Your task to perform on an android device: I'm looking for the portable standing desk for me, so apply the category filter and look for the portable standing desk for me.
Image 0: 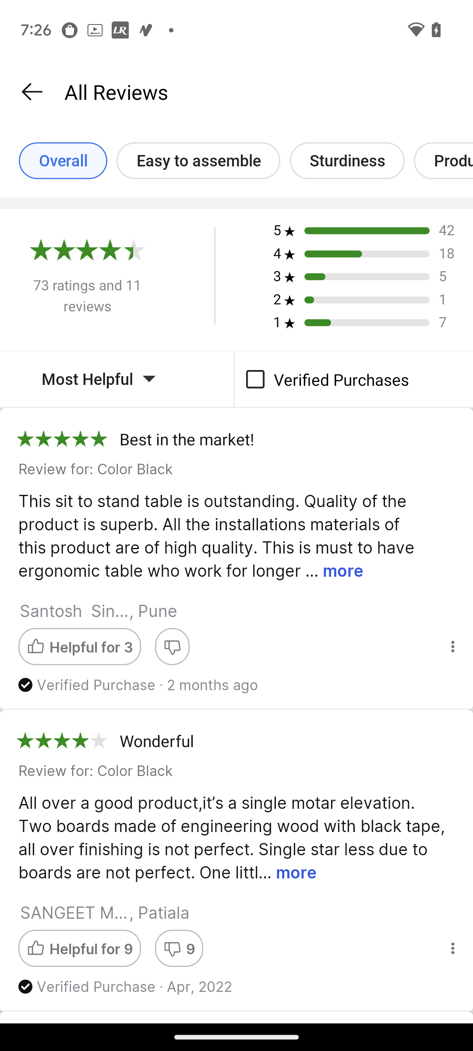
Go back to the previous page.
Step 0: press back button
Image 1: 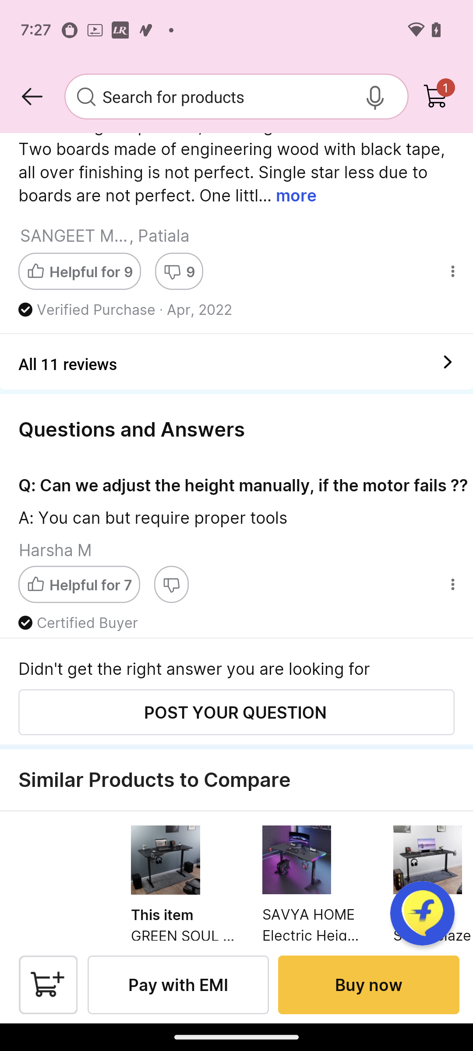
go back to the previous page.
Step 1: press back button
Image 2: 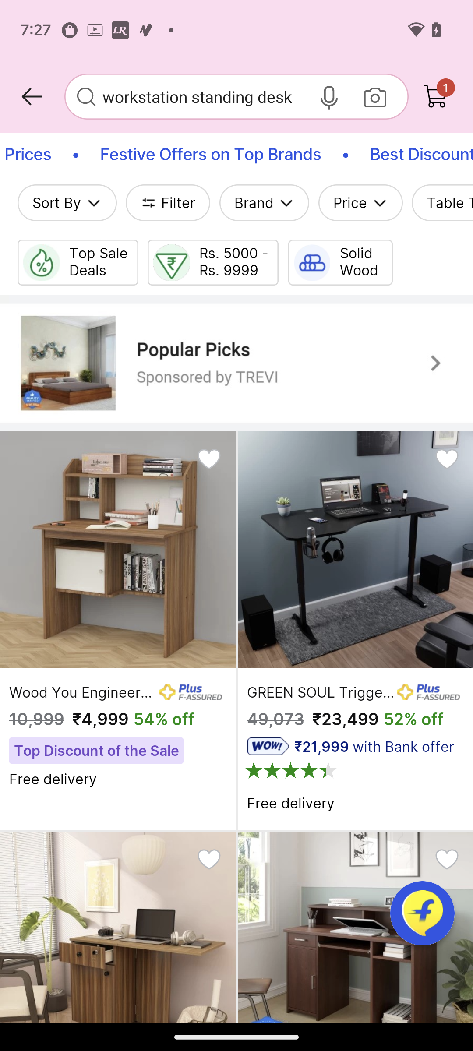
Click on the tab "Filter".
Step 2: click (178, 203)
Image 3: 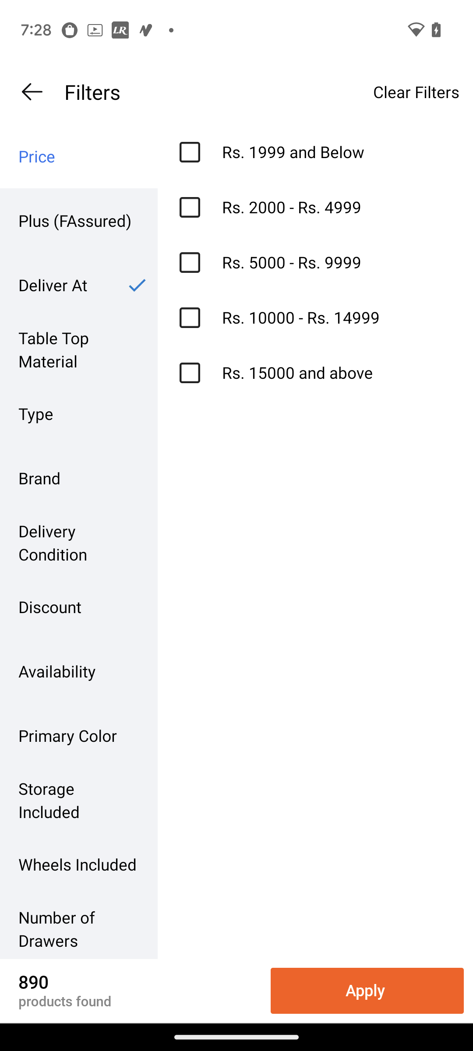
Scroll up the list.
Step 3: scroll down
Image 4: 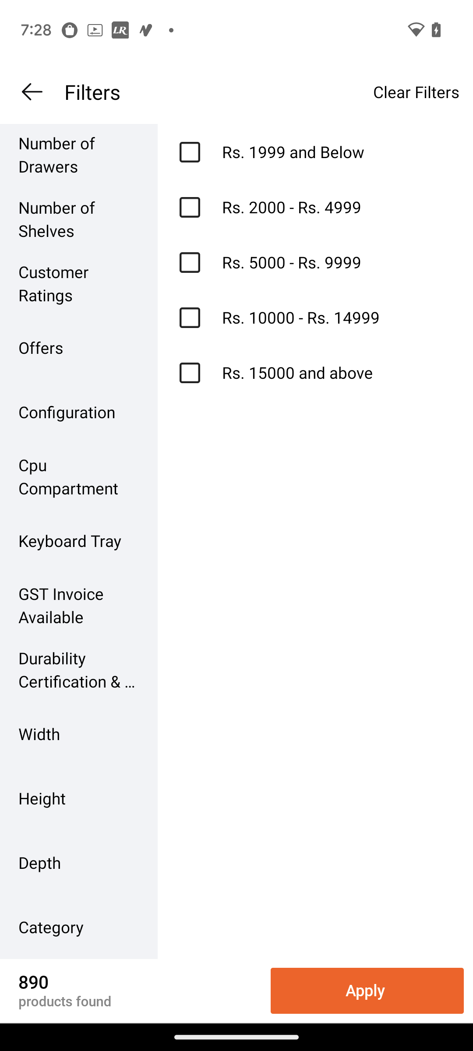
Click on the tab "Category" at the bottom.
Step 4: click (78, 927)
Image 5: 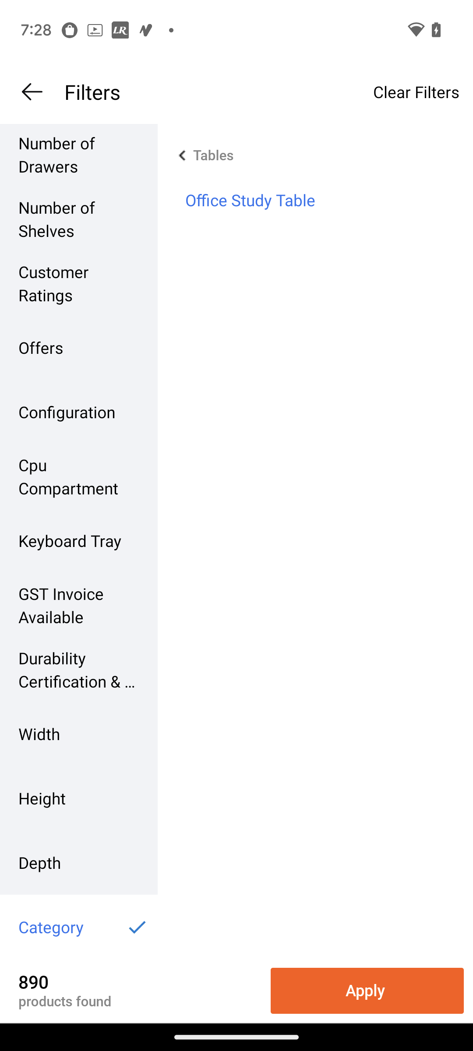
Click on the tab "Tables".
Step 5: click (213, 155)
Image 6: 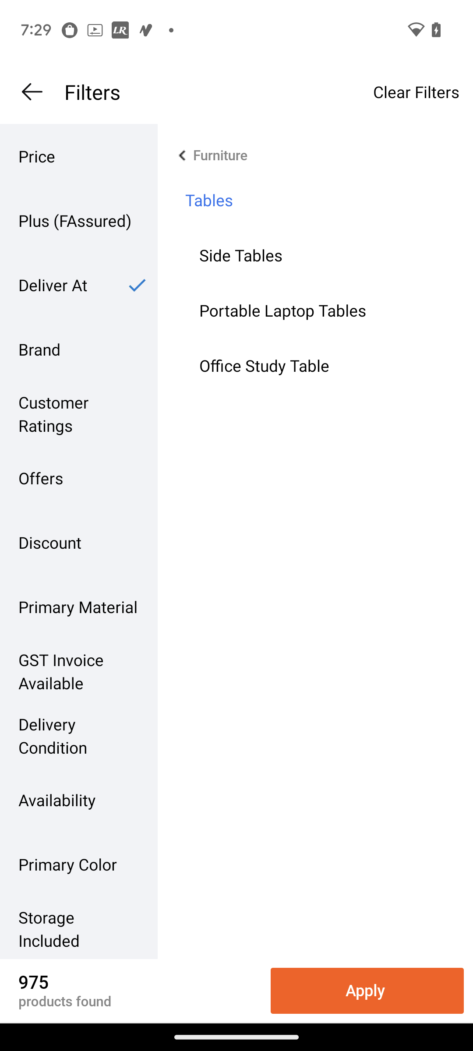
Click on the tab "Portable Laptop Tables".
Step 6: click (325, 310)
Image 7: 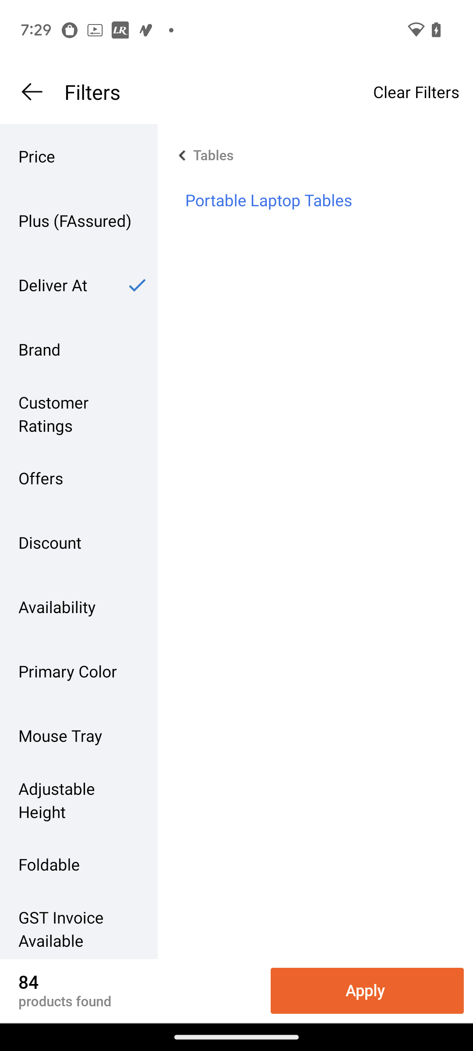
Click on the tab "Apply" at the bottom right corner of the screen.
Step 7: click (367, 991)